Your task to perform on an android device: I spent a lot of time sitting in a chair. I want to go for a walk right now. Monitor my walking progress.
Image 0: 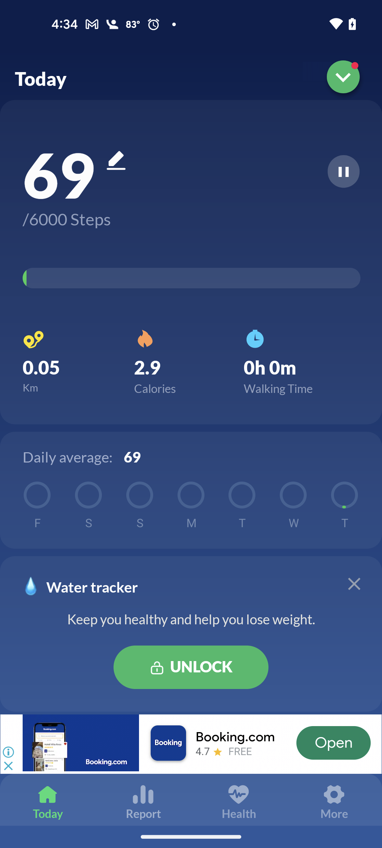
Go to walk
Step 0: wait